Your task to perform on an android device: To change my bathroom tap , I want to search for a fancy tap on the Artize indian  app. 
Image 0: 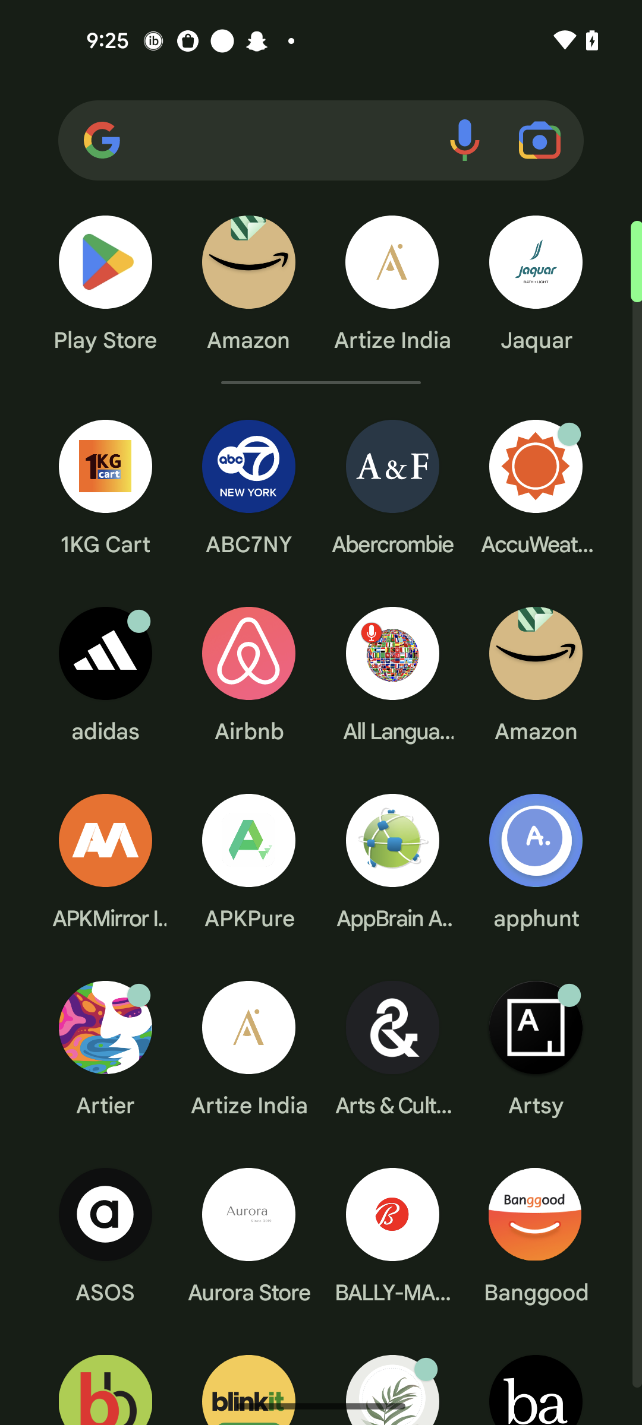
open the  Artize indian app
Step 0: open app "Artize India"
Image 1: 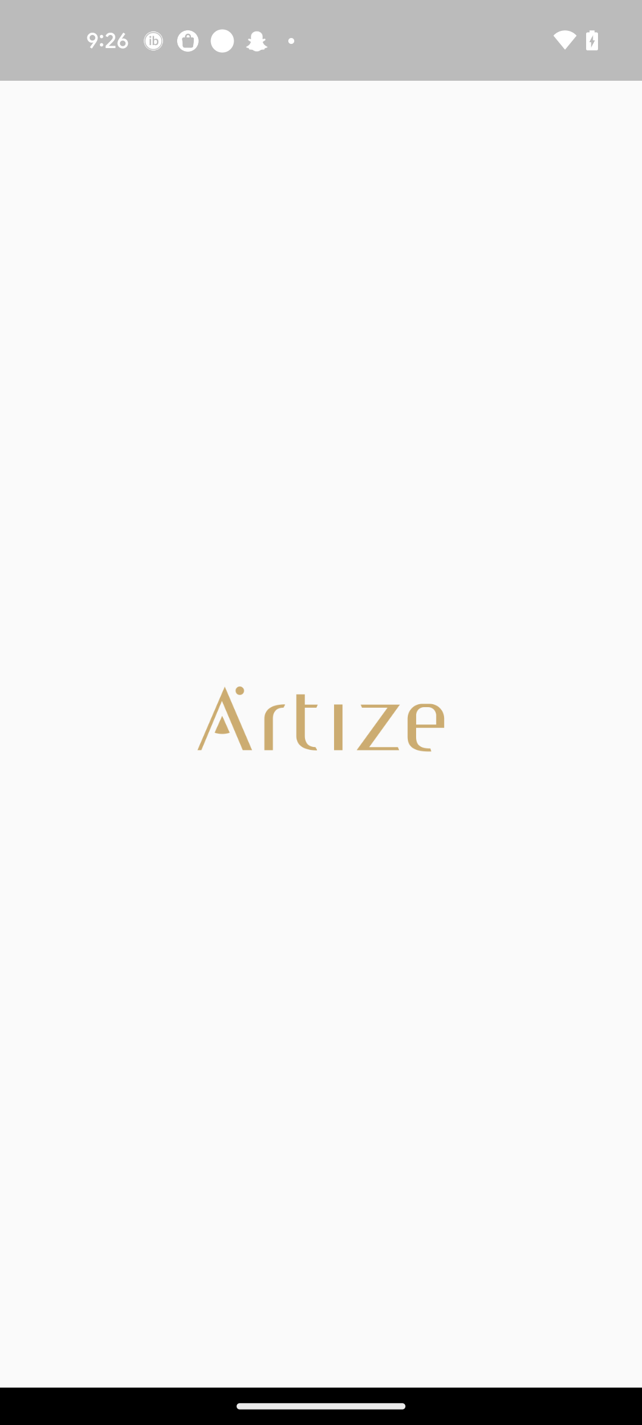
open the  Artize indian app
Step 1: wait
Image 2: 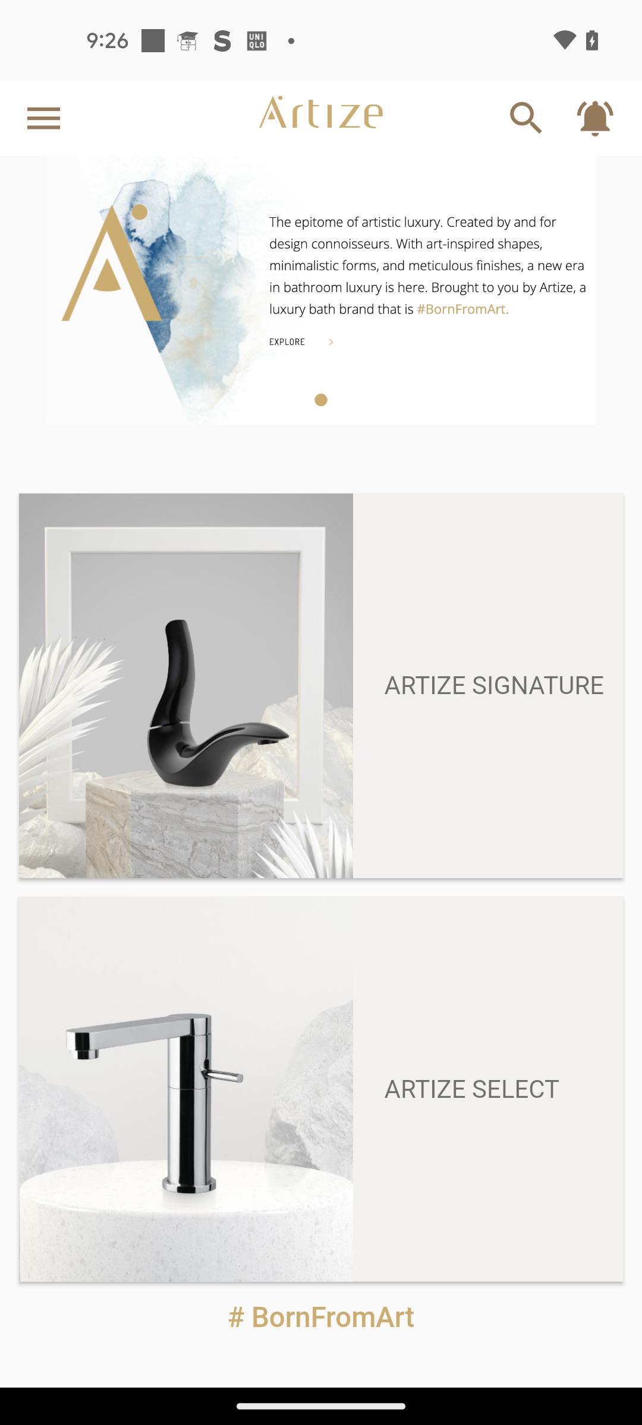
Click on the search icon
Step 2: click (321, 693)
Image 3: 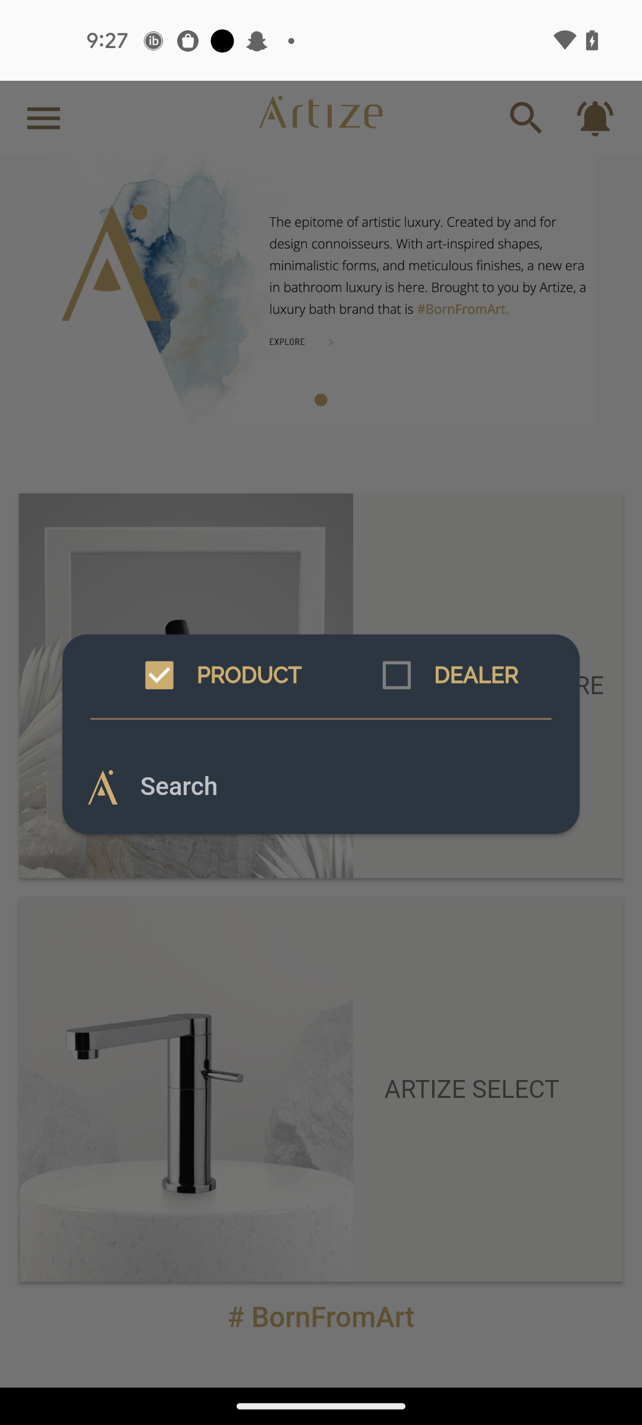
Enter a product as fancy tap 
Step 3: type "fancy tap "
Image 4: 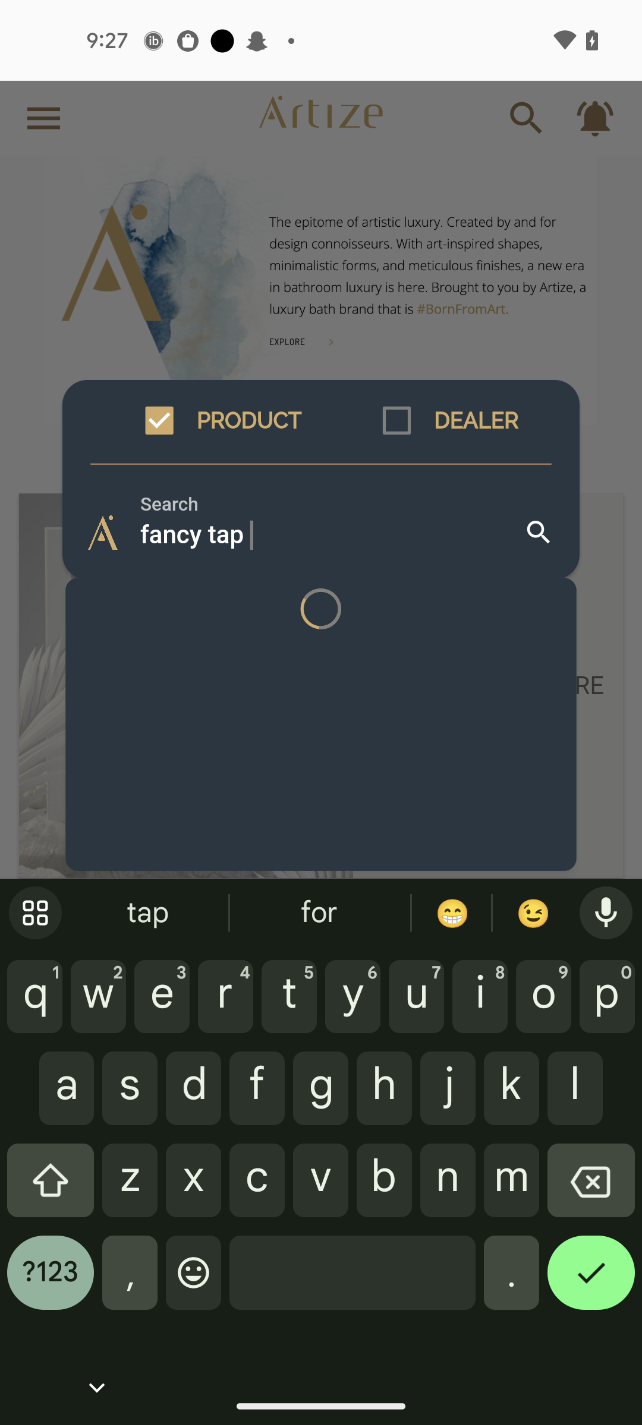
Enter a product as fancy tap 
Step 4: wait